Your task to perform on an android device: I made a note in the Keep Notes app so that I wouldn't miss anything important happening today. Locate the memo with the heading Office Routine.
Image 0: 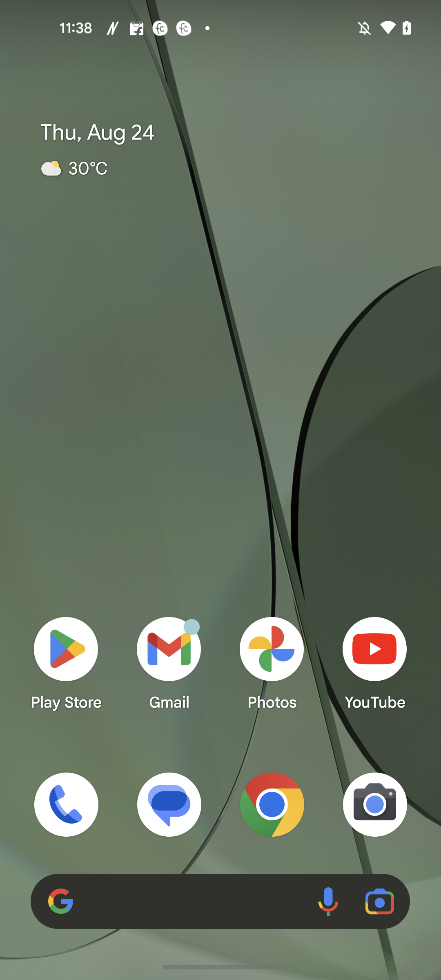
Open the Keep Notes app
Step 0: open app "Keep Notes"
Image 1: 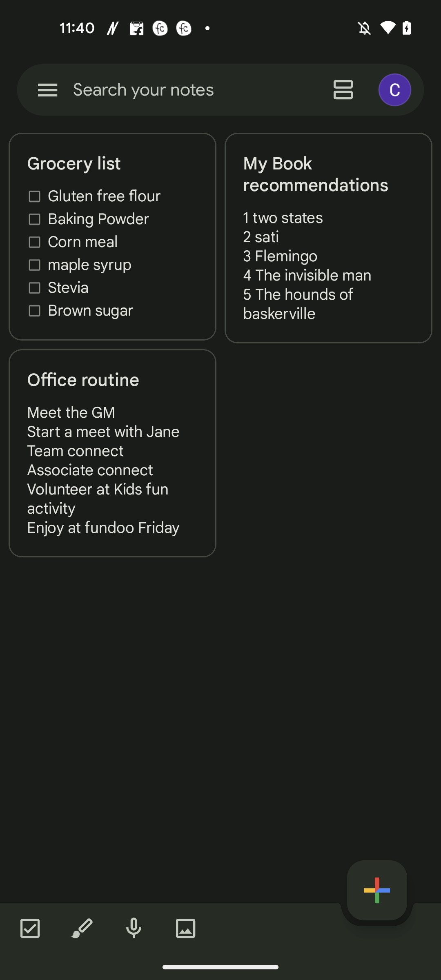
Go to the search bar at the top of the screen
Step 1: click (143, 89)
Image 2: 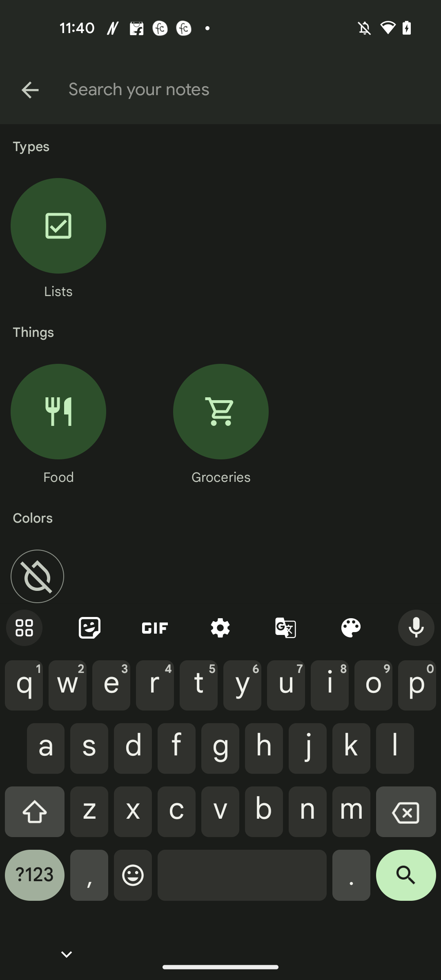
Search for Note with title Office Routine
Step 2: type "Office Routine"
Image 3: 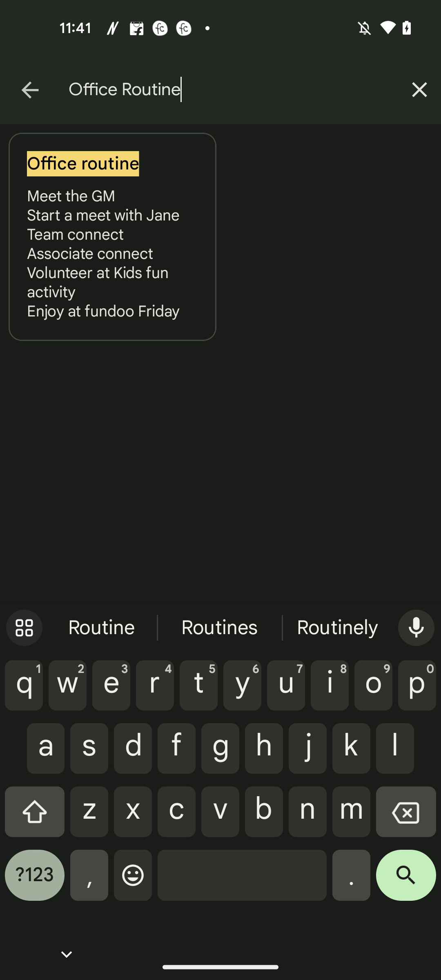
Click on the search icon at the bottom right corner of the screen
Step 3: click (406, 881)